Your task to perform on an android device: I want to create a reminder to buy new Balance hiking shoes on the Taskito app with a due date of December 23.
Image 0: 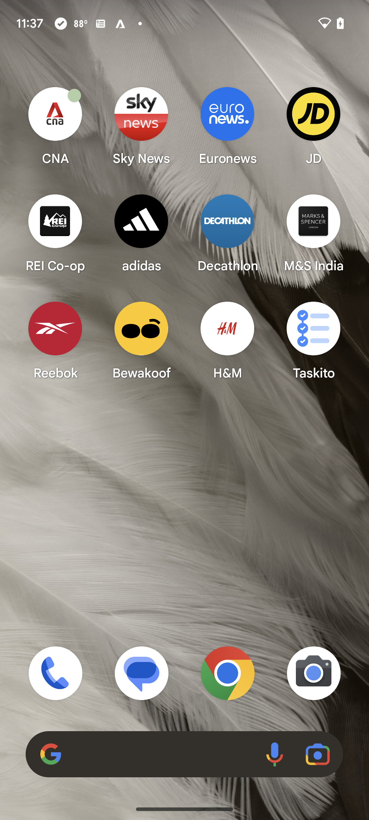
Open Taskito app
Step 0: click (313, 340)
Image 1: 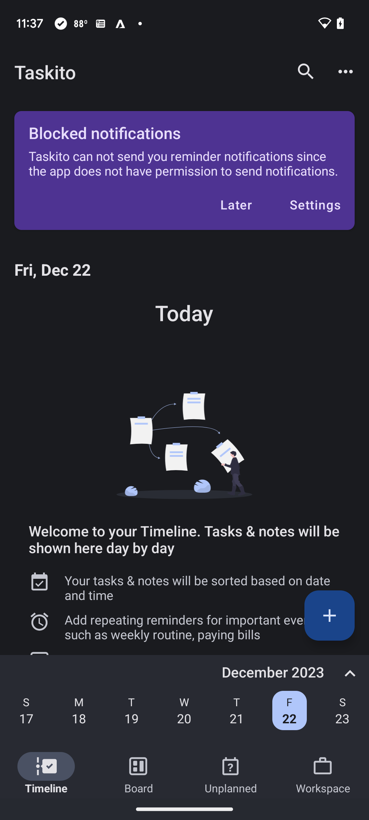
Click on the add sign
Step 1: click (202, 627)
Image 3: 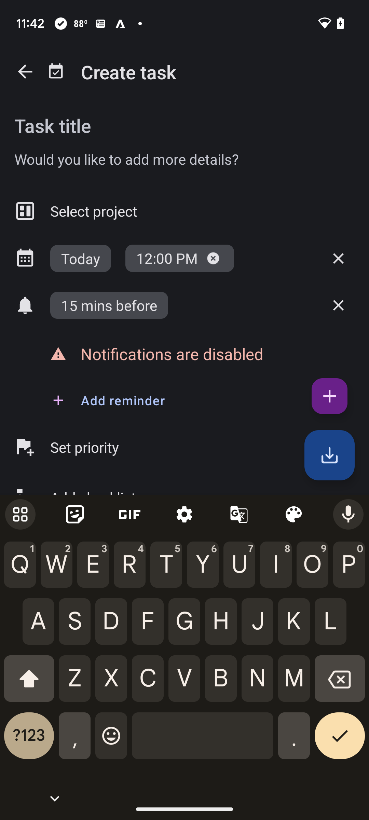
Add task title to buy New Balance hiking shoes
Step 3: type "Buy New Balance hiking shoes"
Image 4: 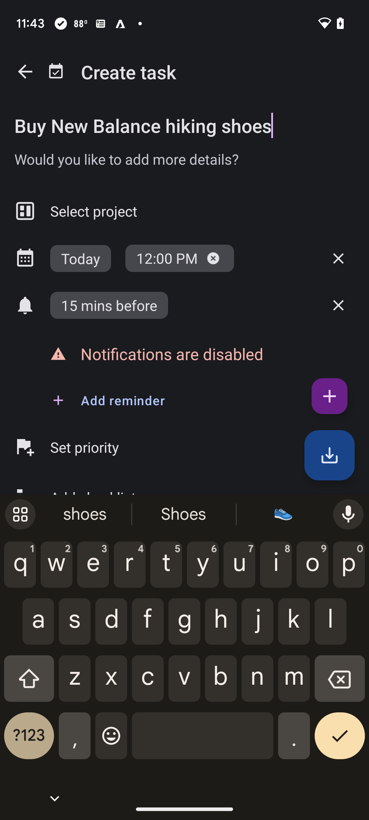
Click on the date icon
Step 4: click (22, 254)
Image 7: 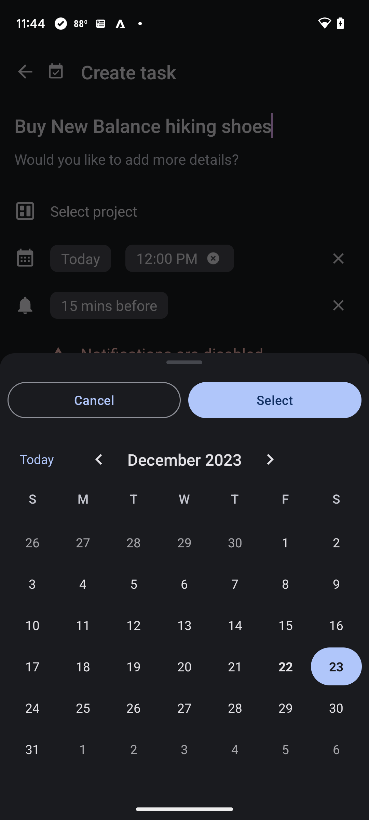
Click on select
Step 7: click (275, 400)